Your task to perform on an android device: In the Kayak app,search for Vivanta Guwahati Hotel in Guwahati,view the videos, photos, and reviews of Vivanta Guwahati and save it as a favorite destination.
Image 0: 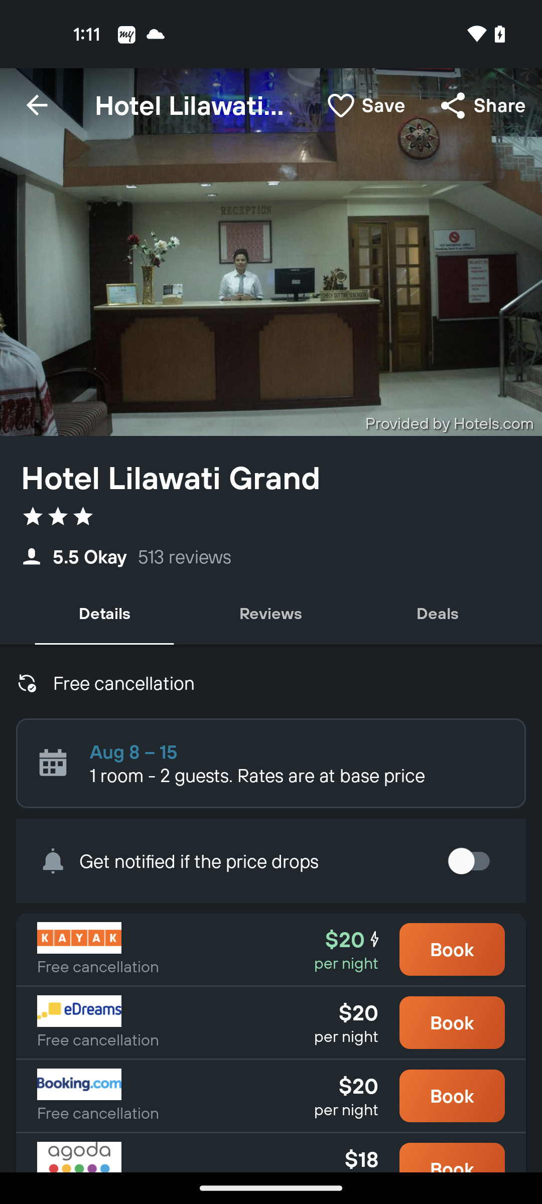
Go back to the previous page
Step 0: press back button
Image 1: 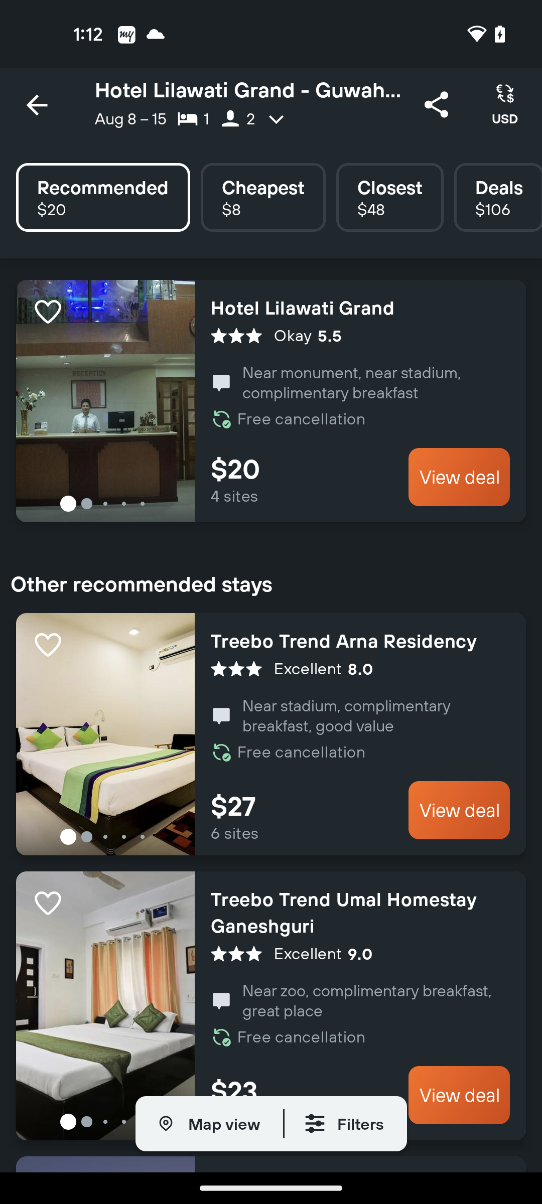
Go back to the previous page
Step 1: press back button
Image 2: 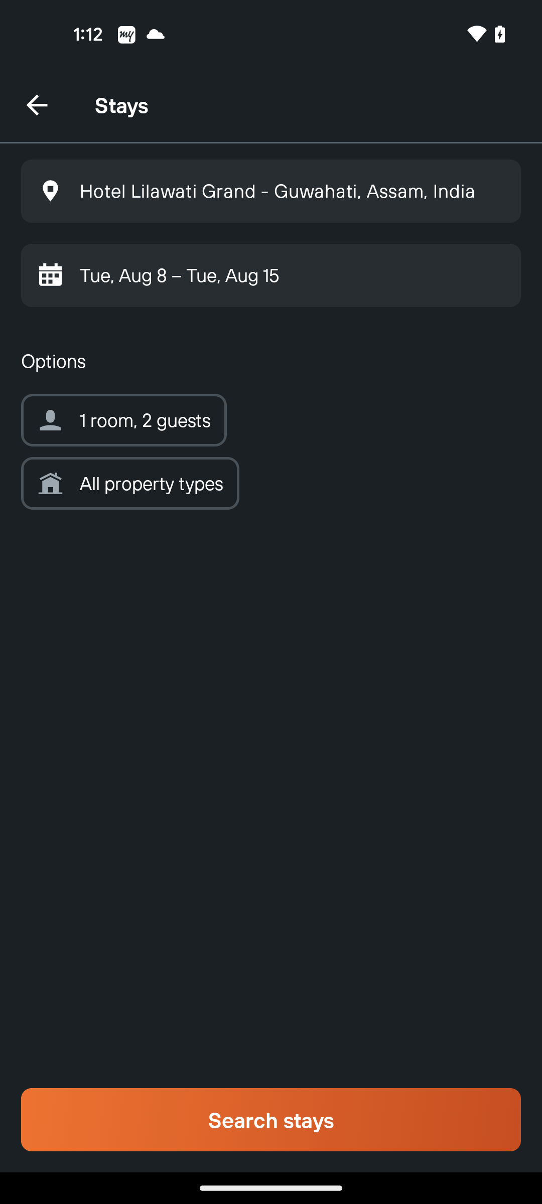
Click on the location search bar 
Step 2: click (271, 191)
Image 3: 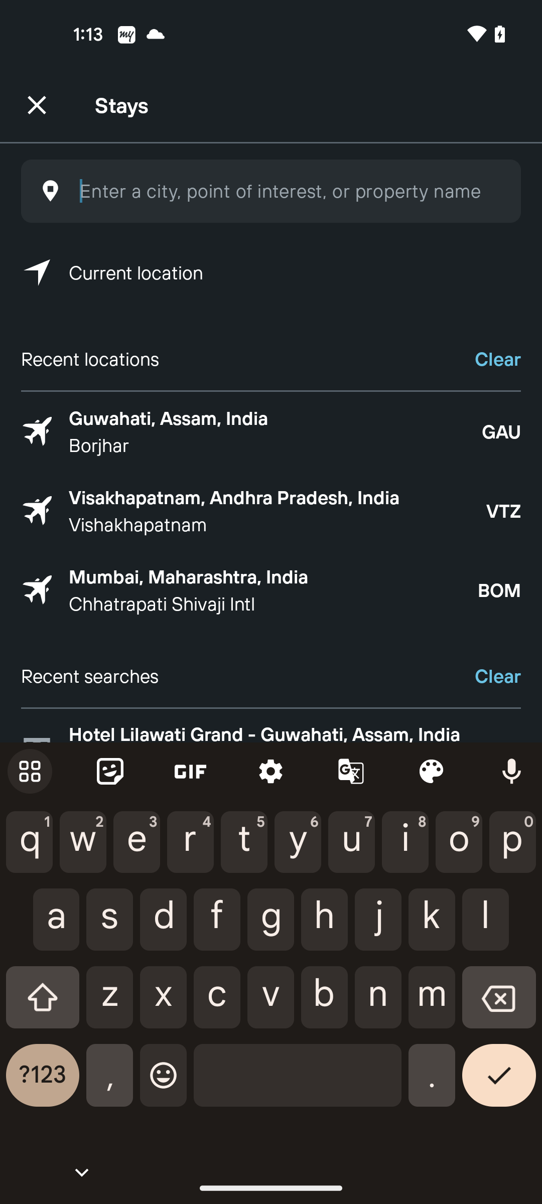
Search for Vivanta Guwahati
Step 3: type "Vivanta Guwahati"
Image 4: 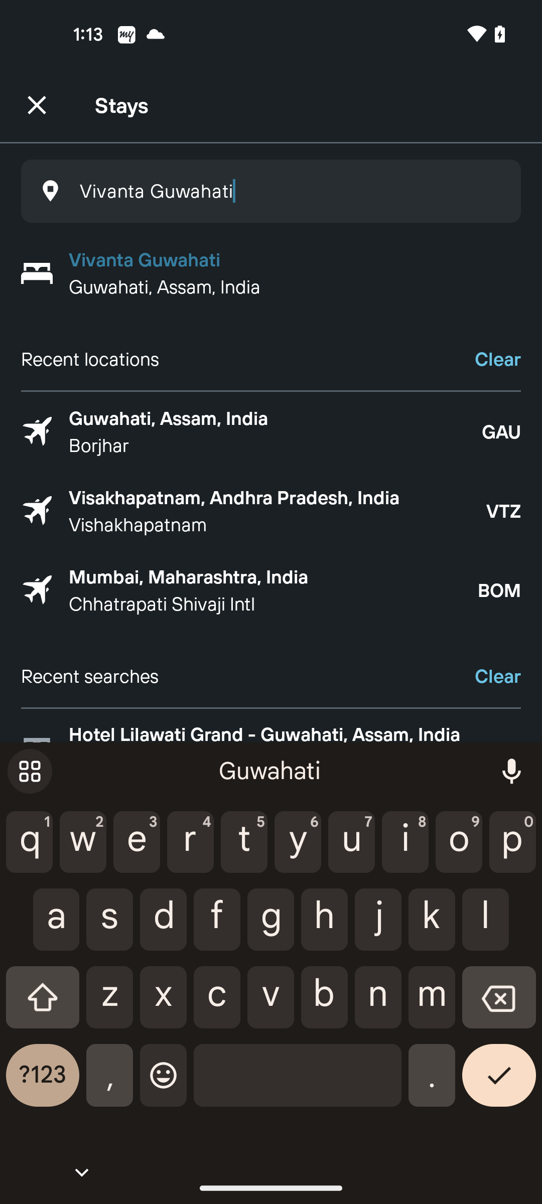
Tap on the search result
Step 4: click (295, 259)
Image 5: 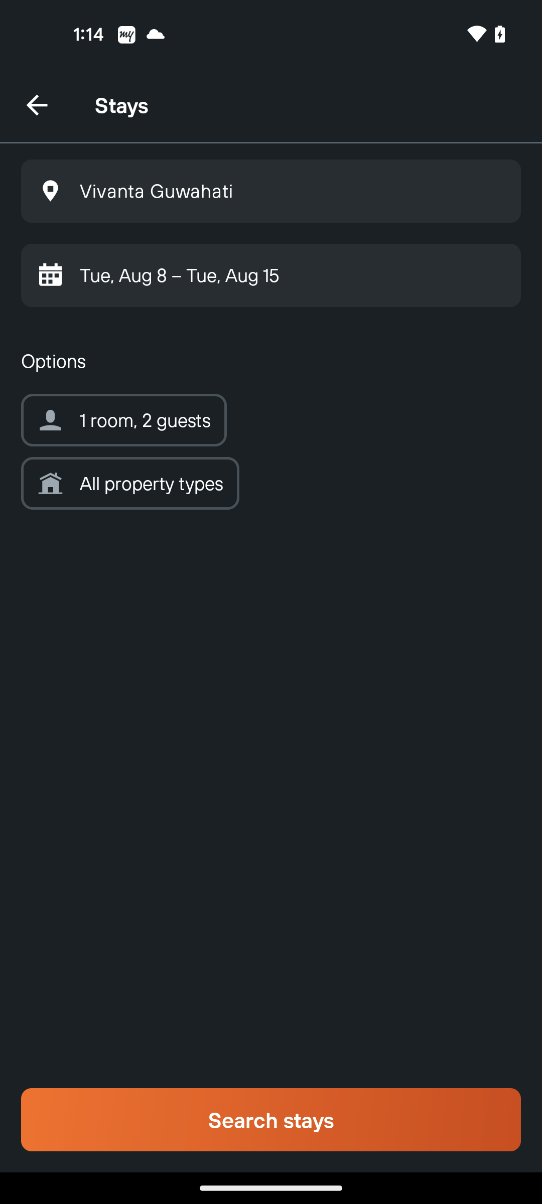
Click on the search button at the bottom of the screen
Step 5: click (271, 1120)
Image 6: 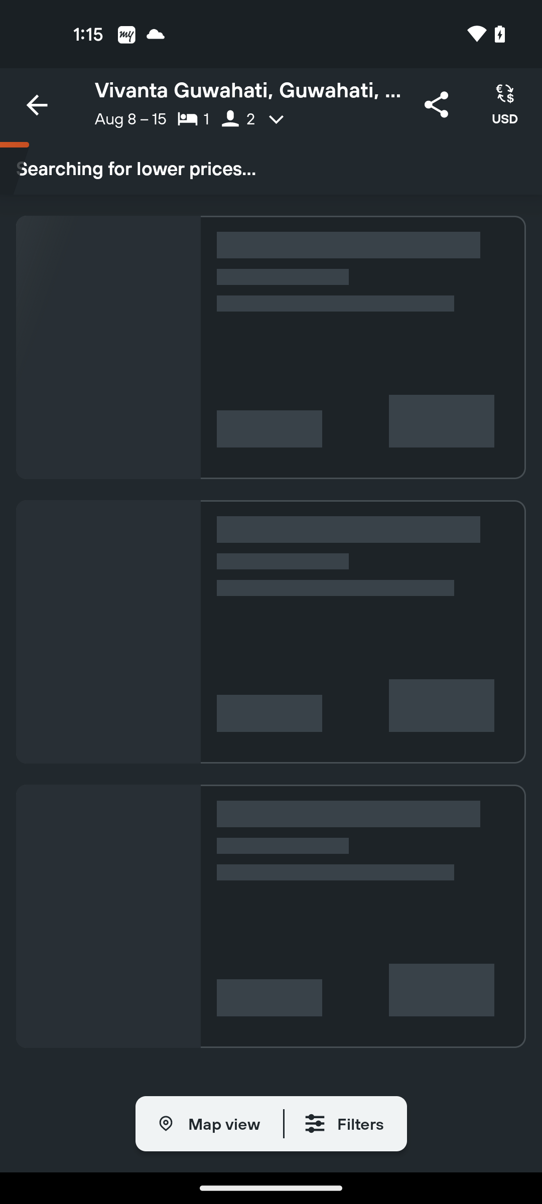
Click on the search button at the bottom of the screen
Step 6: wait
Image 7: 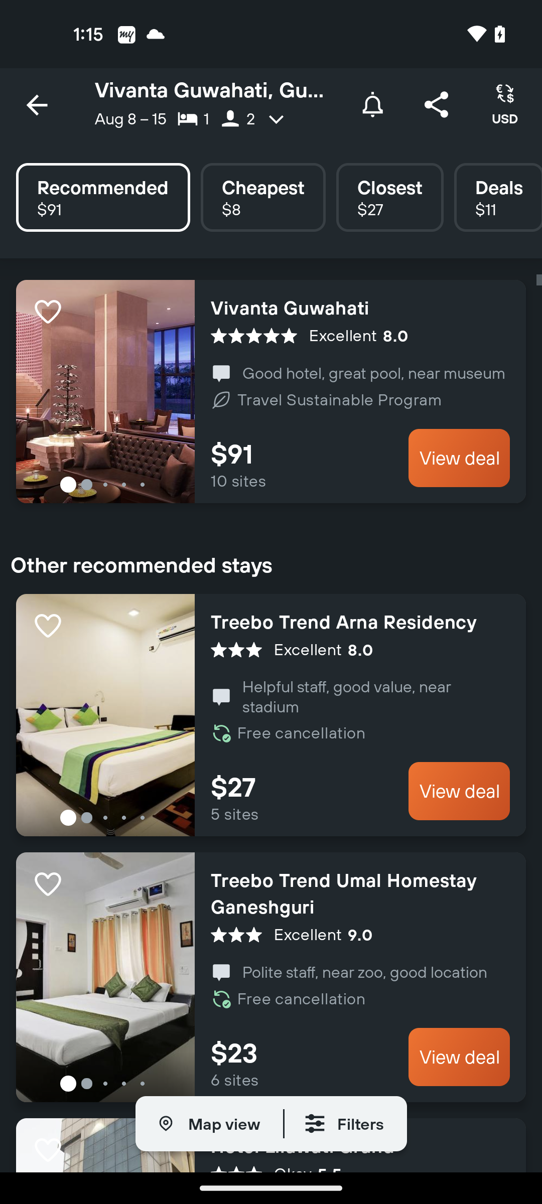
Click on the first search result
Step 7: click (105, 391)
Image 8: 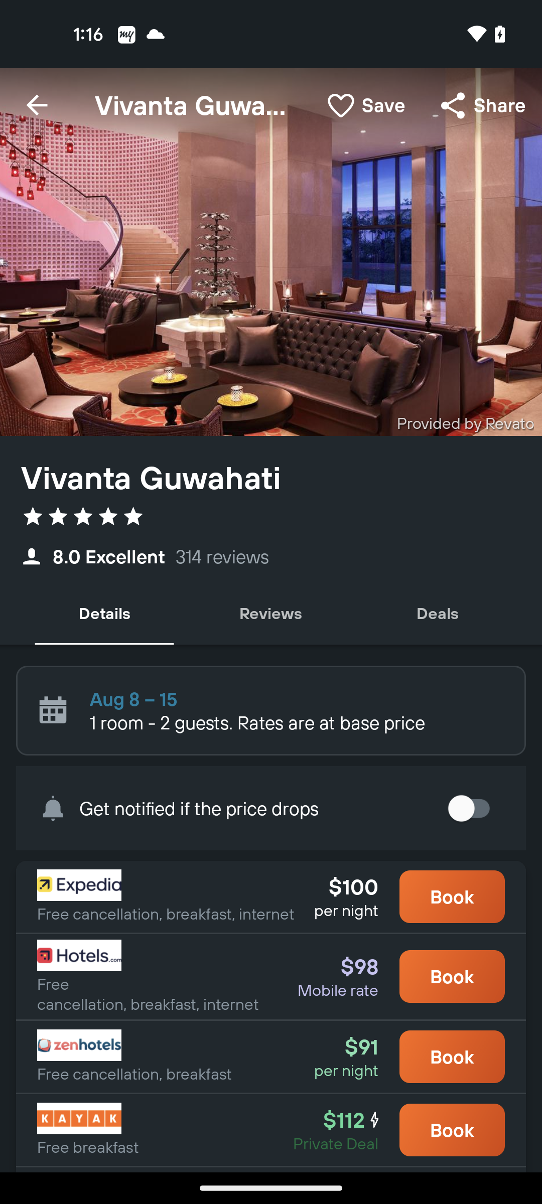
Tap on the photo to view more 
Step 8: click (271, 251)
Image 9: 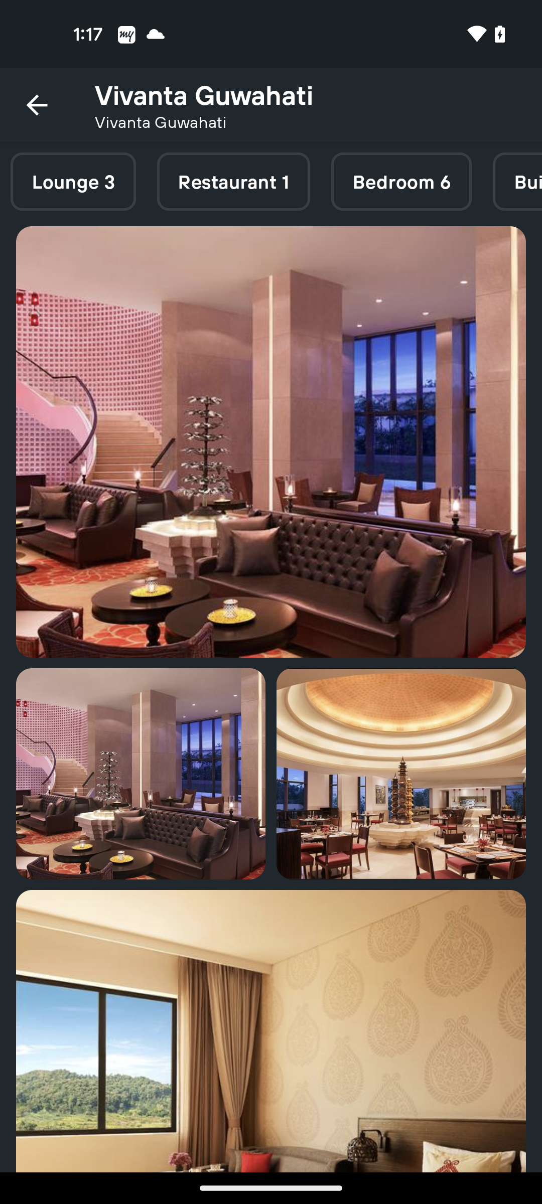
Swipe up to view more photos
Step 9: scroll down
Image 11: 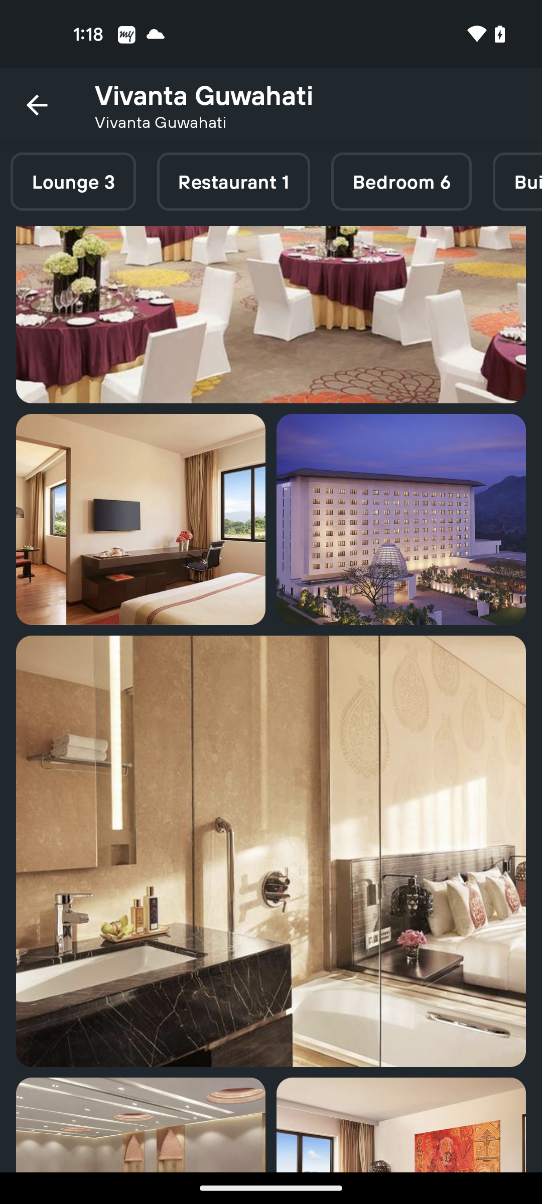
Swipe up to view more photos
Step 11: scroll down
Image 12: 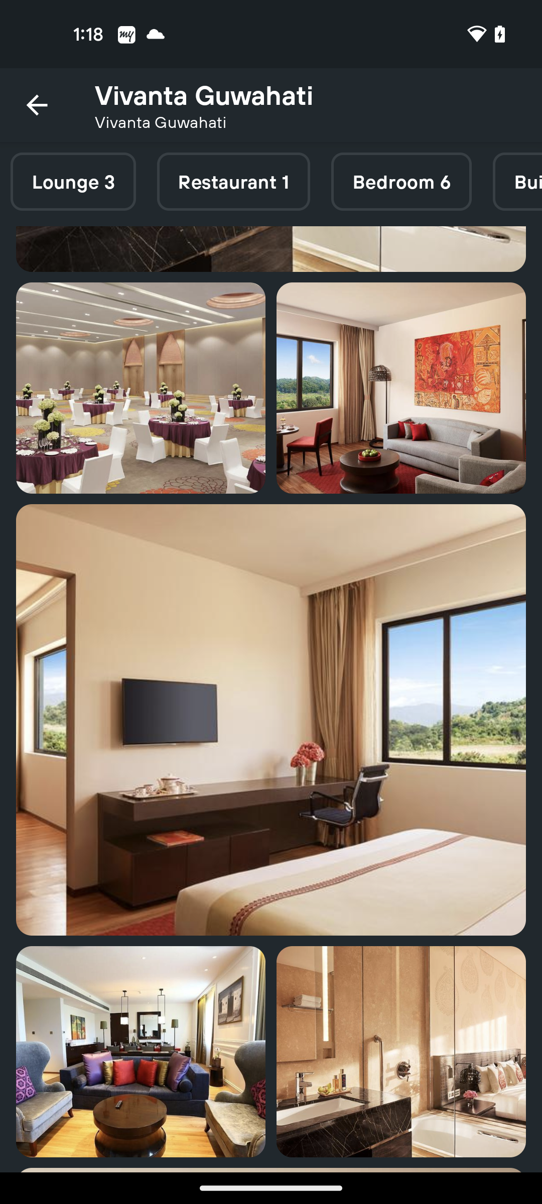
Go back to the previous page 
Step 12: press back button
Image 13: 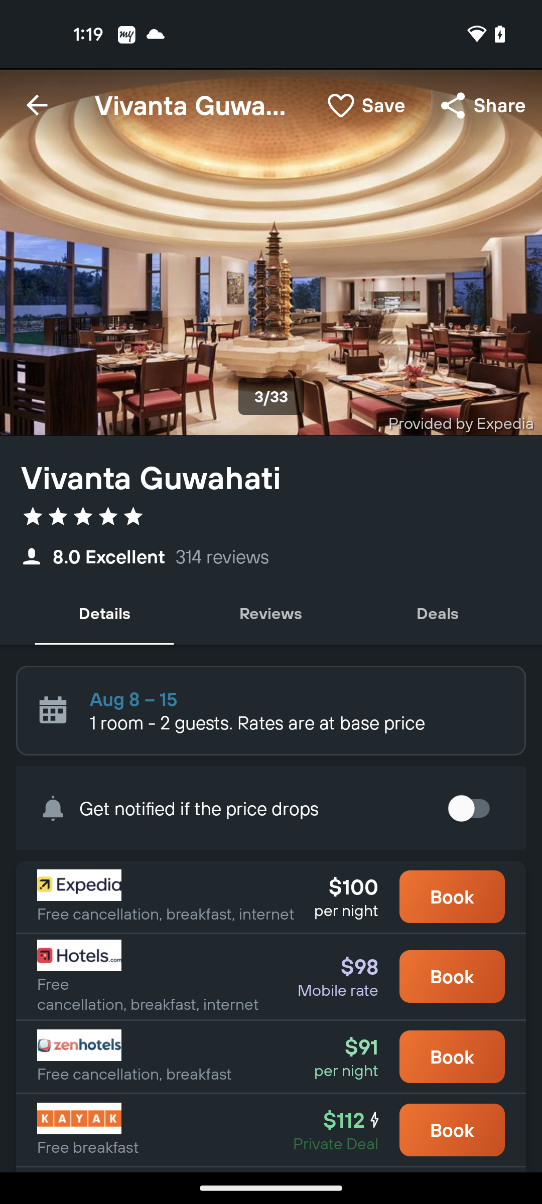
Click on the reviews option to view reviews
Step 13: click (270, 613)
Image 14: 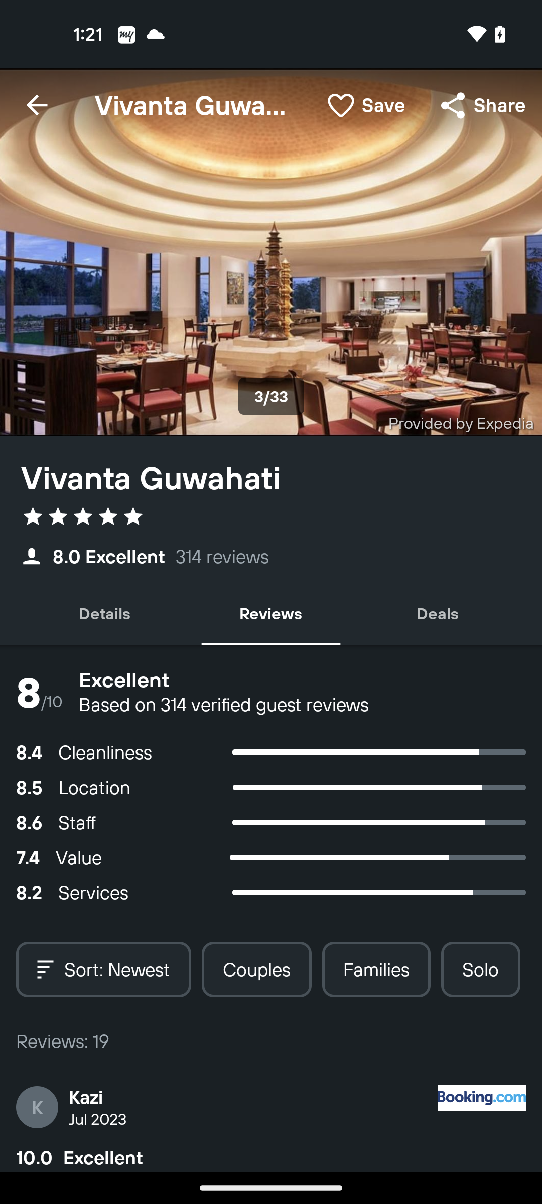
Swipe up to view more
Step 14: scroll down
Image 15: 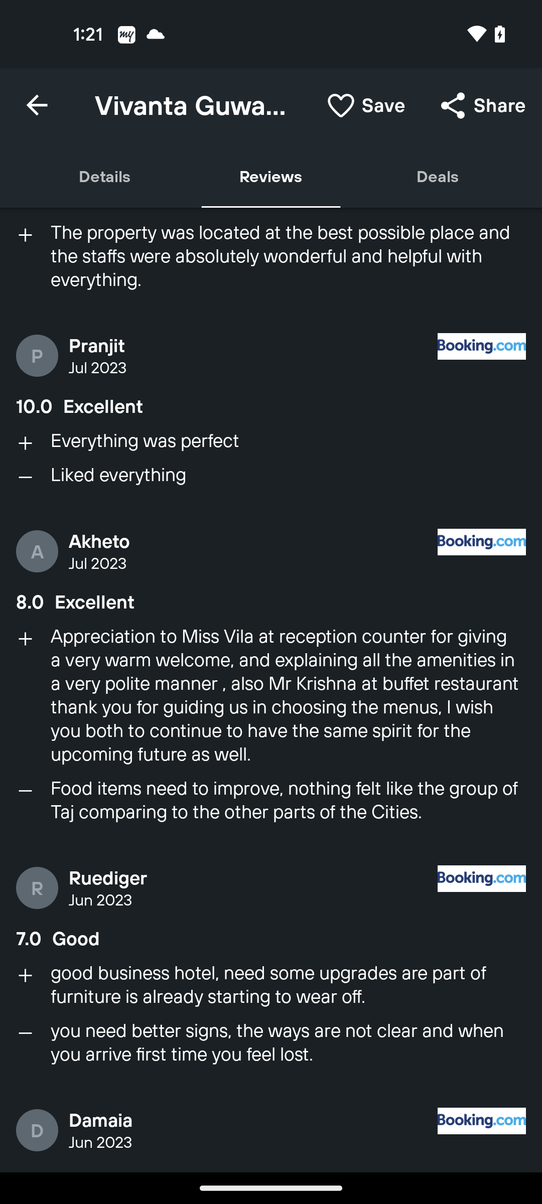
Swipe up to view more
Step 15: scroll down
Image 16: 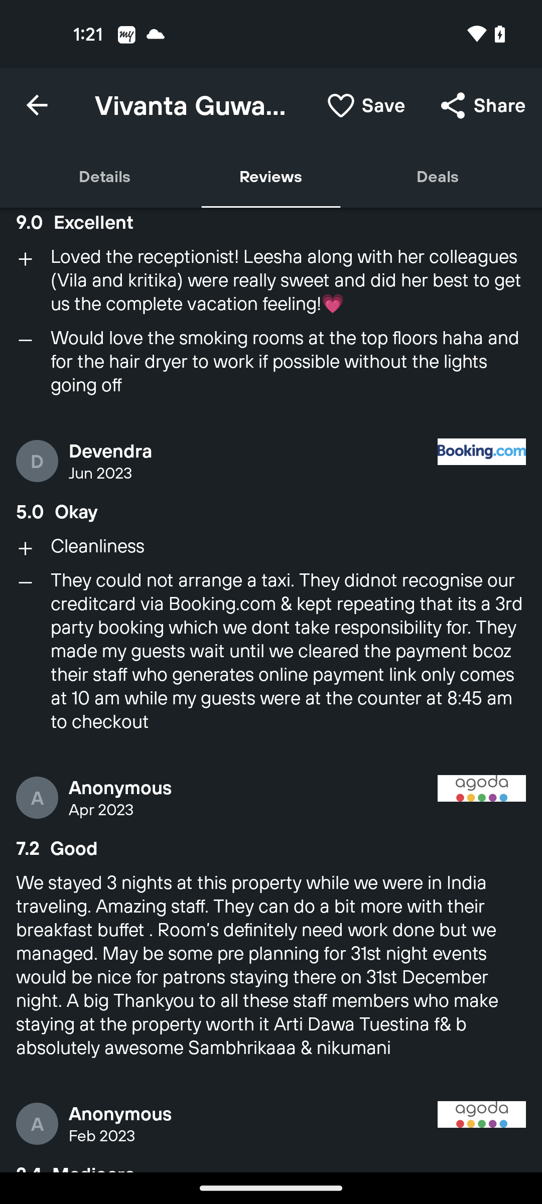
Click on the heart icon to save it as favorite destination 
Step 16: click (364, 105)
Image 17: 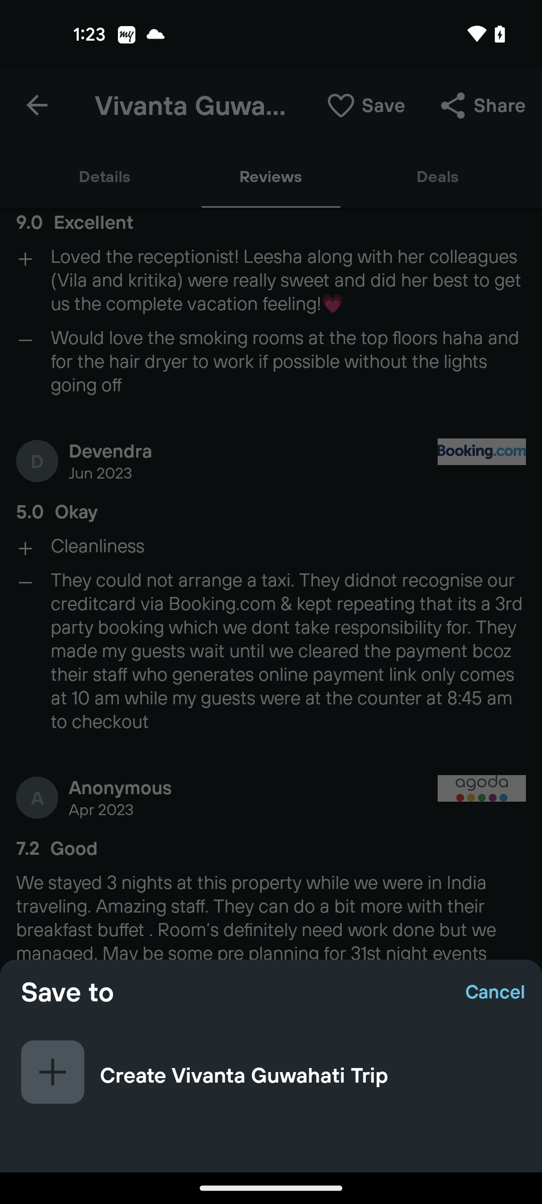
Click on the plus button at the bottom left corner of the screen
Step 17: click (53, 1072)